Your task to perform on an android device:  cancel  the upcoming meeting of 26th july
Image 0: 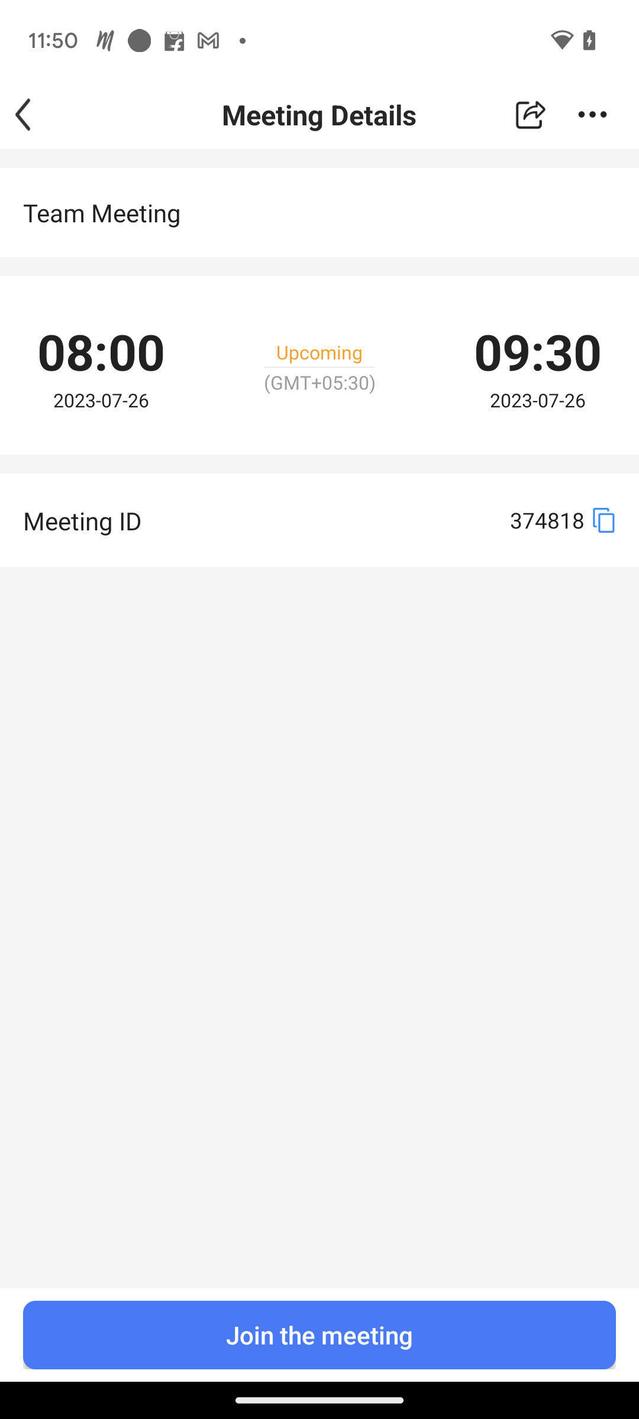
Click on the three horizontal dots presented at the top of the right side.
Step 0: click (592, 116)
Image 1: 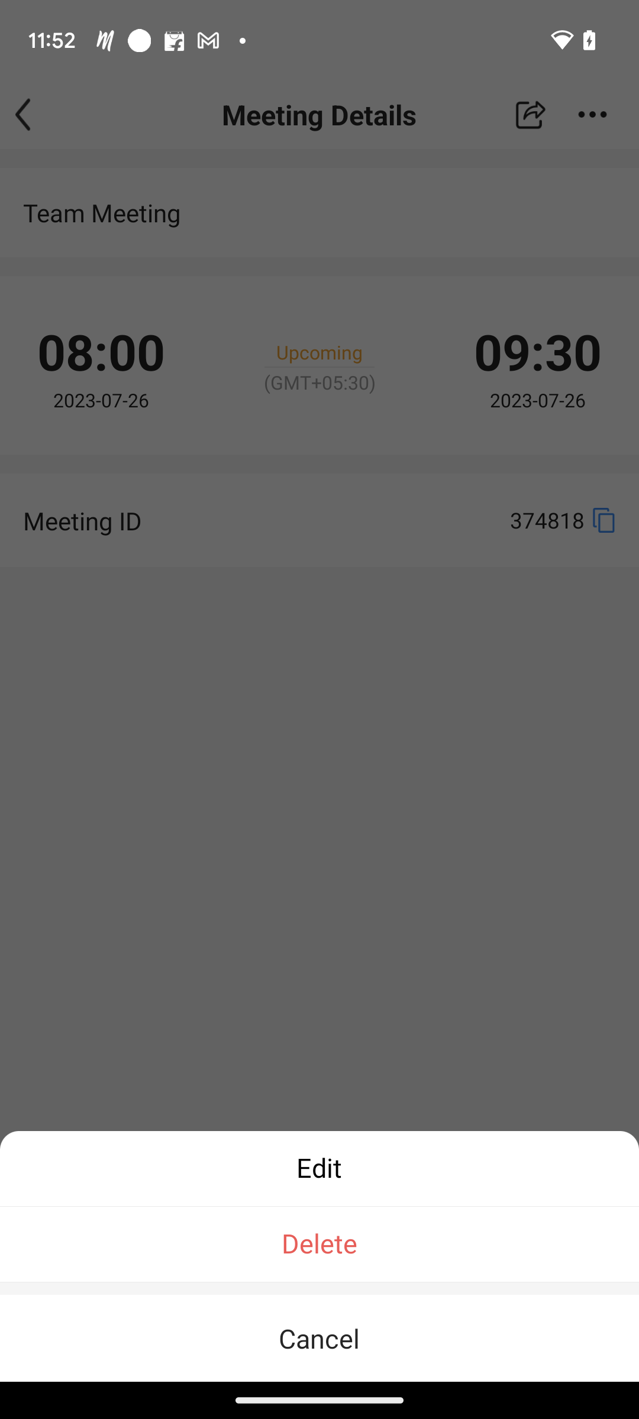
click on the second option, Delete
Step 1: click (319, 1244)
Image 2: 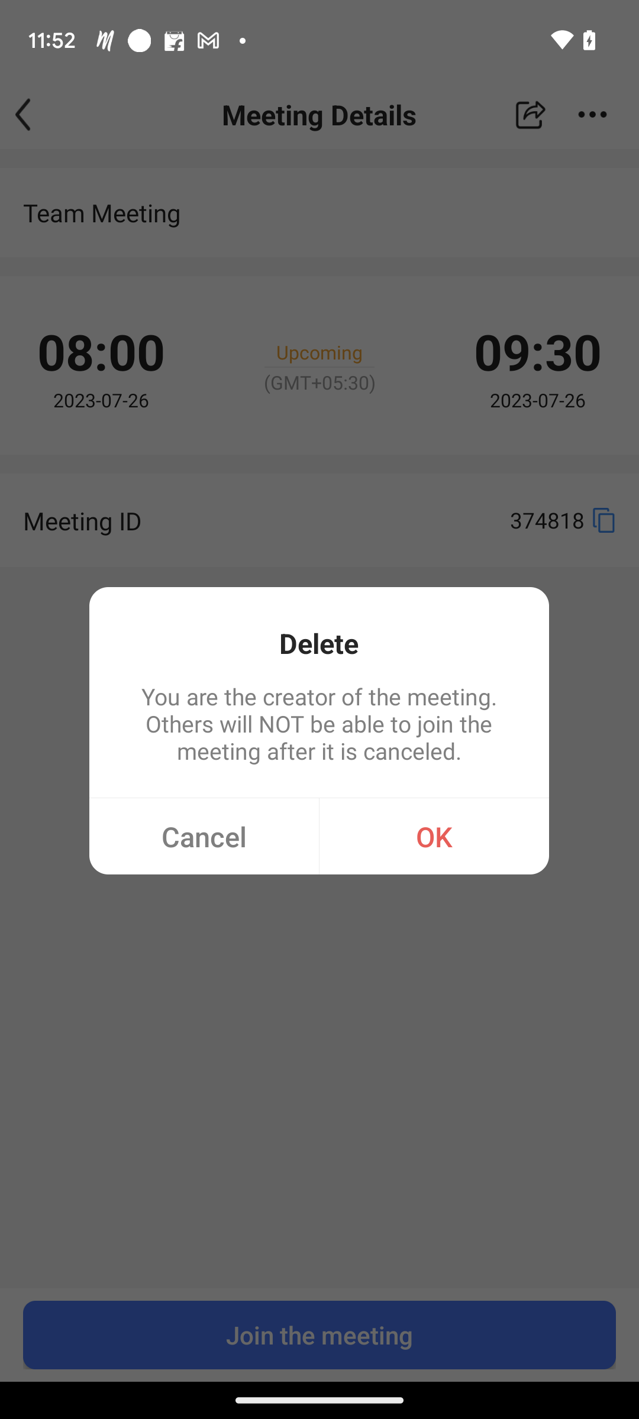
click on the option ok
Step 2: click (434, 836)
Image 3: 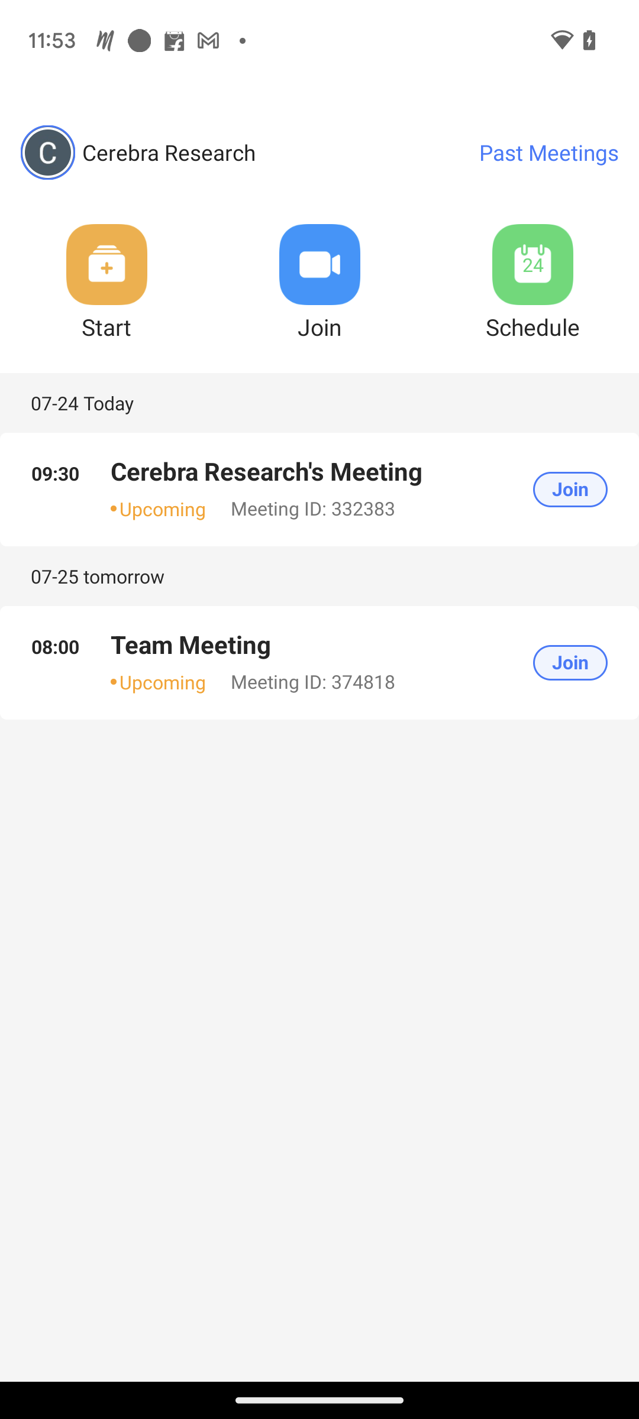
click on the option ok
Step 3: wait